Your task to perform on an android device: While I'm tracking my activities, it is not getting it correctly so I need help in the google fit app.
Image 0: 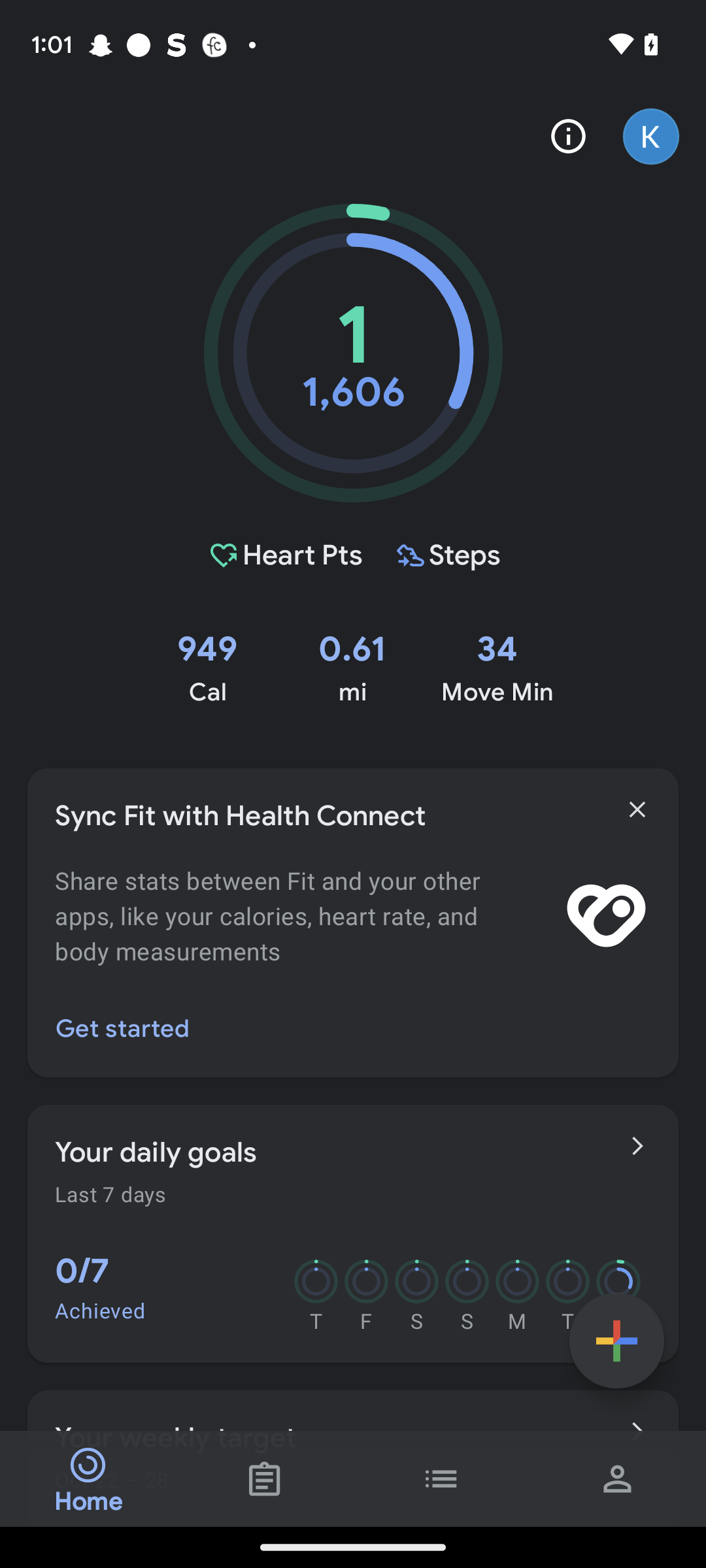
Click on the profile tab
Step 0: click (618, 1478)
Image 1: 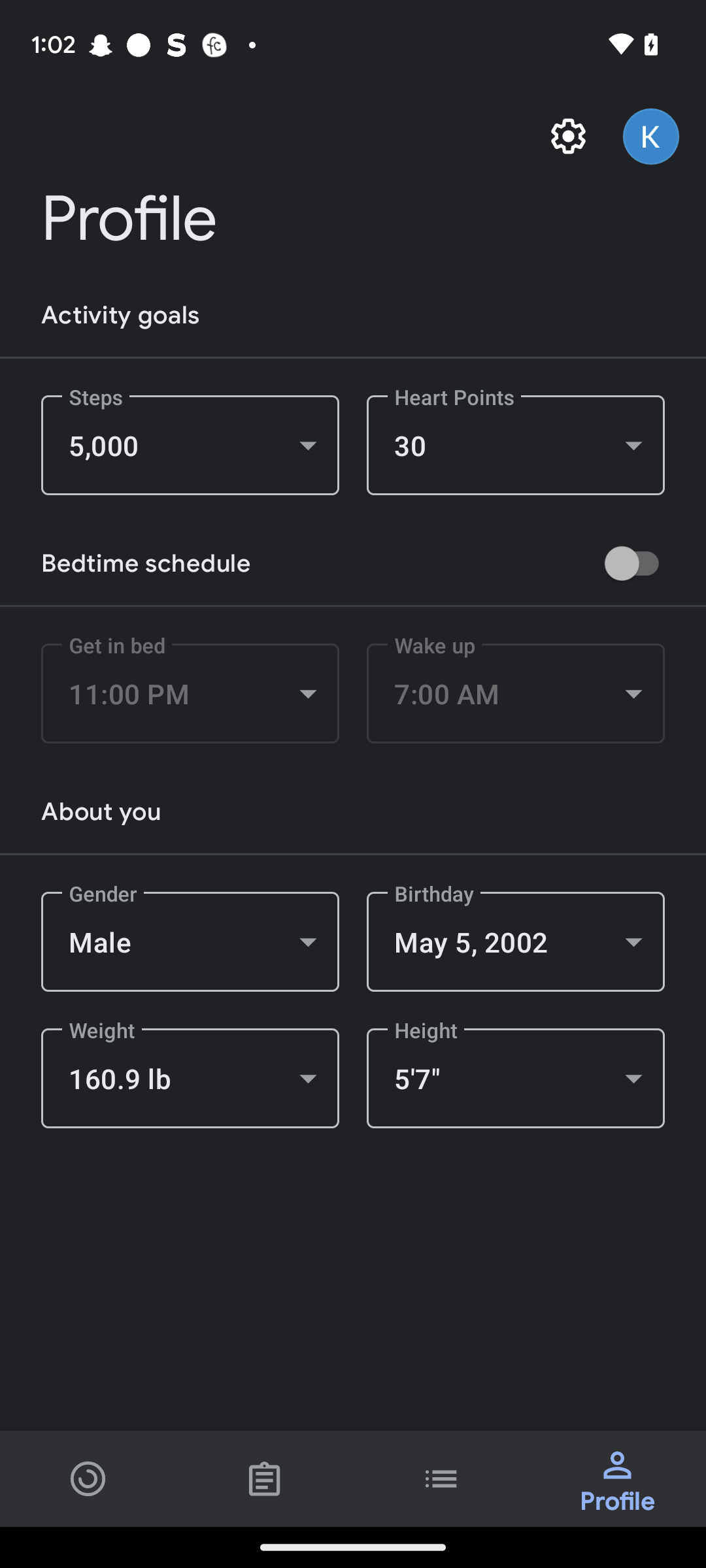
Click on the settings icon
Step 1: click (568, 137)
Image 2: 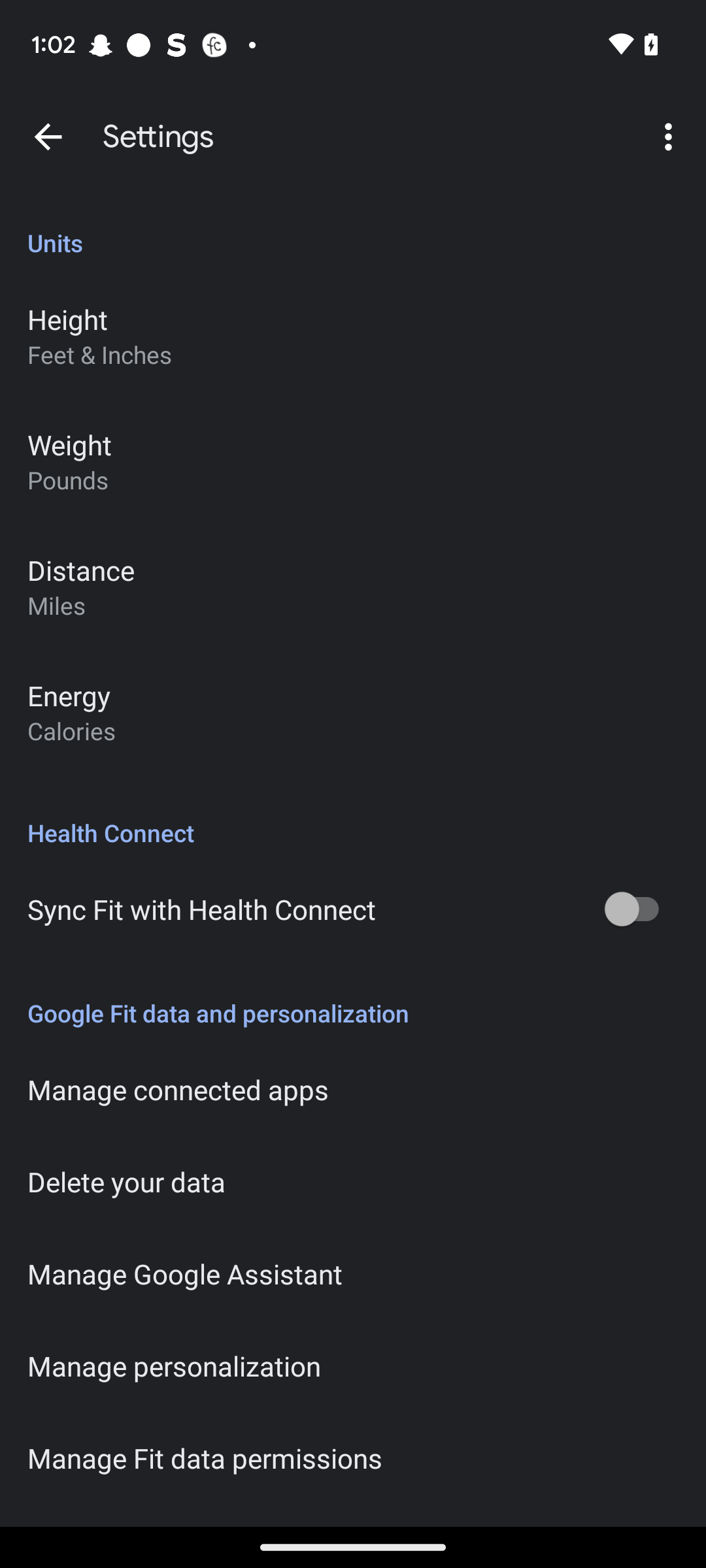
Click on the three dots
Step 2: click (671, 137)
Image 3: 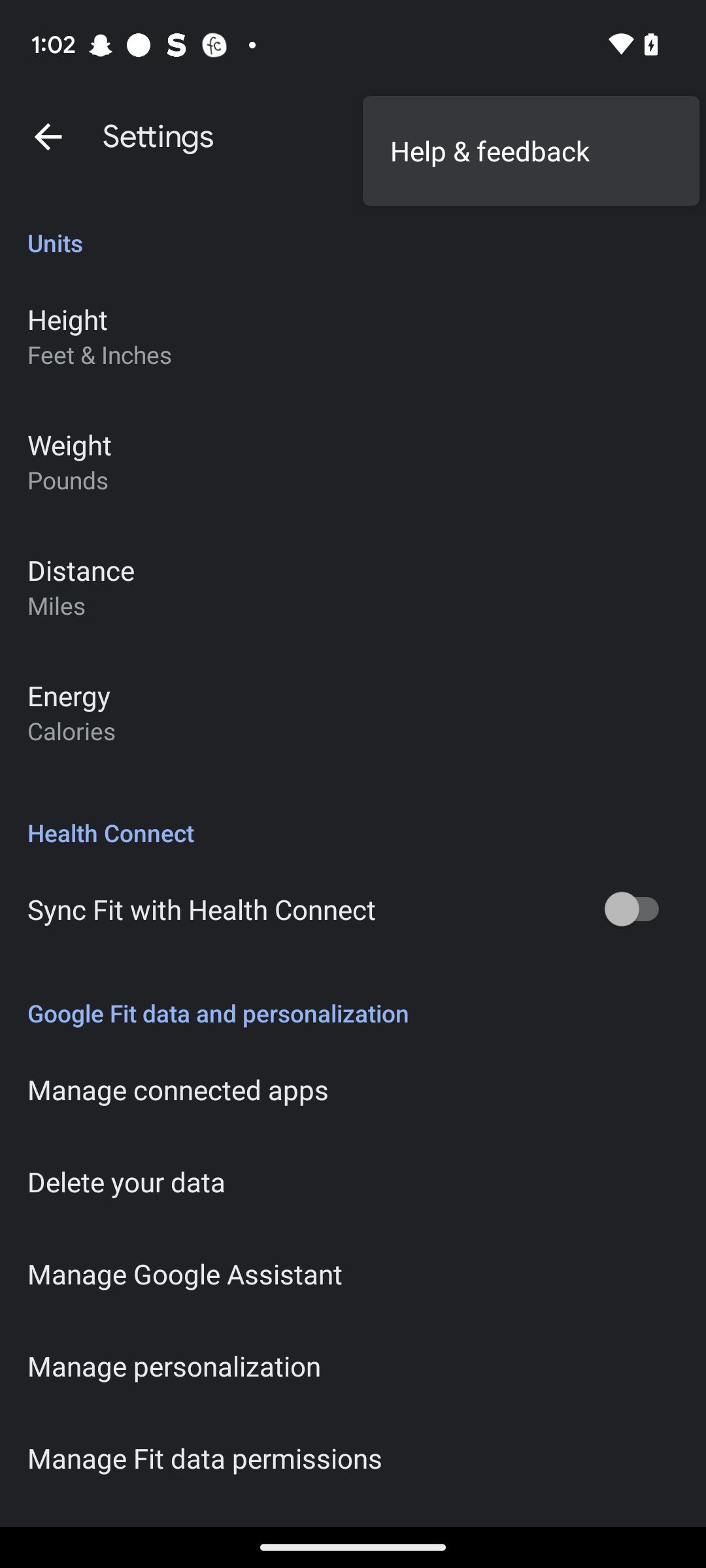
Click on the help & feedback
Step 3: click (531, 150)